Your task to perform on an android device: I should monitor my progress with the Idanim app to keep me inspired to meditate.
Image 0: 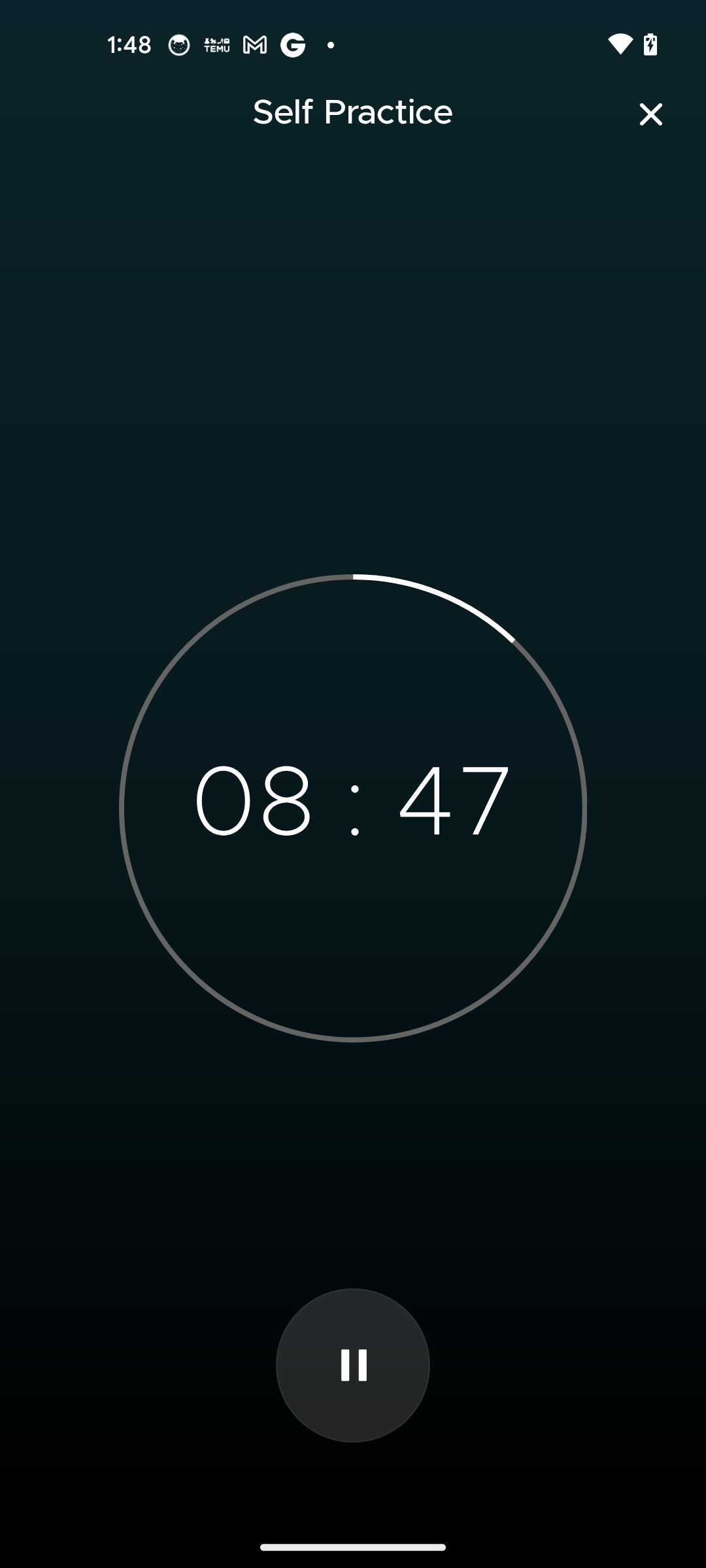
Click on the close button at the top right corner of the screen
Step 0: click (640, 114)
Image 1: 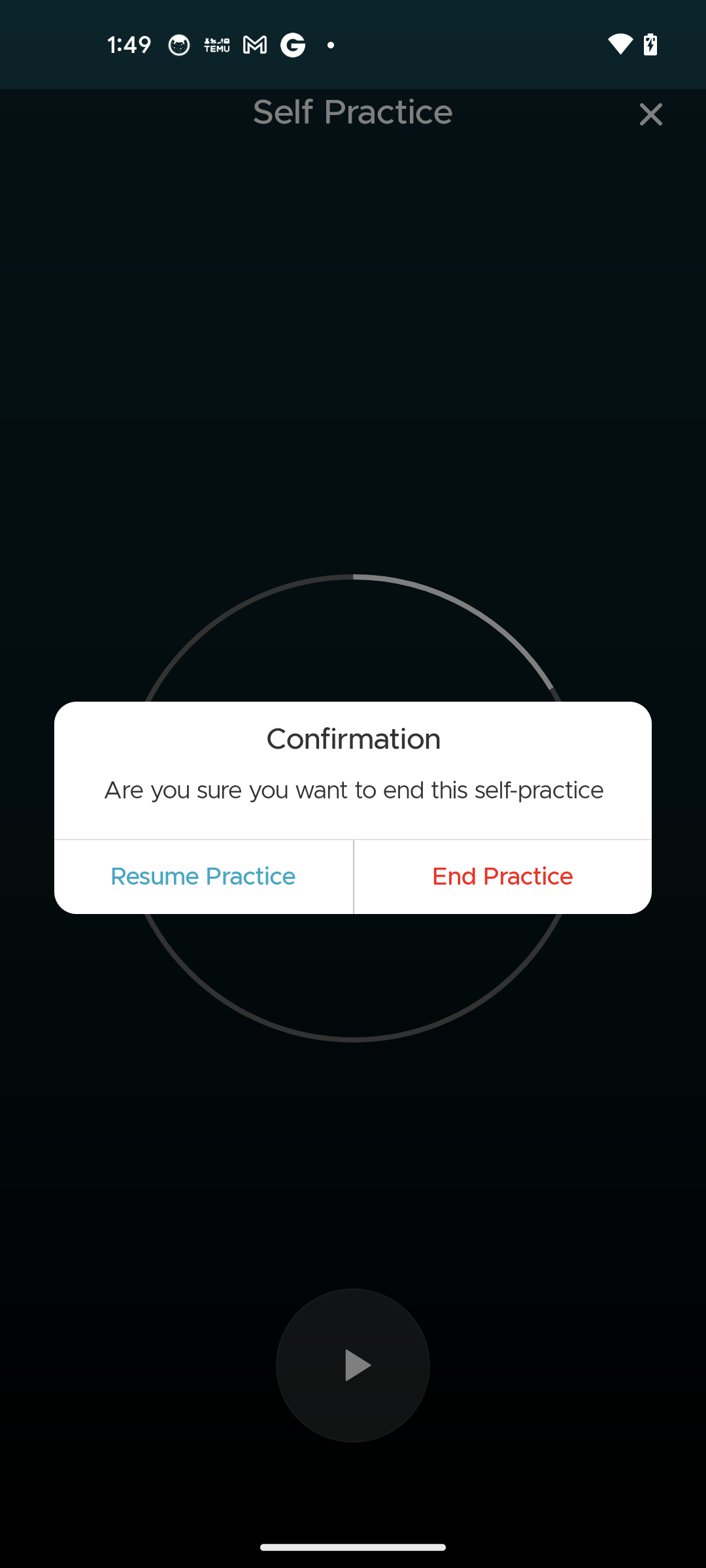
Click on the End Practice button
Step 1: click (503, 877)
Image 2: 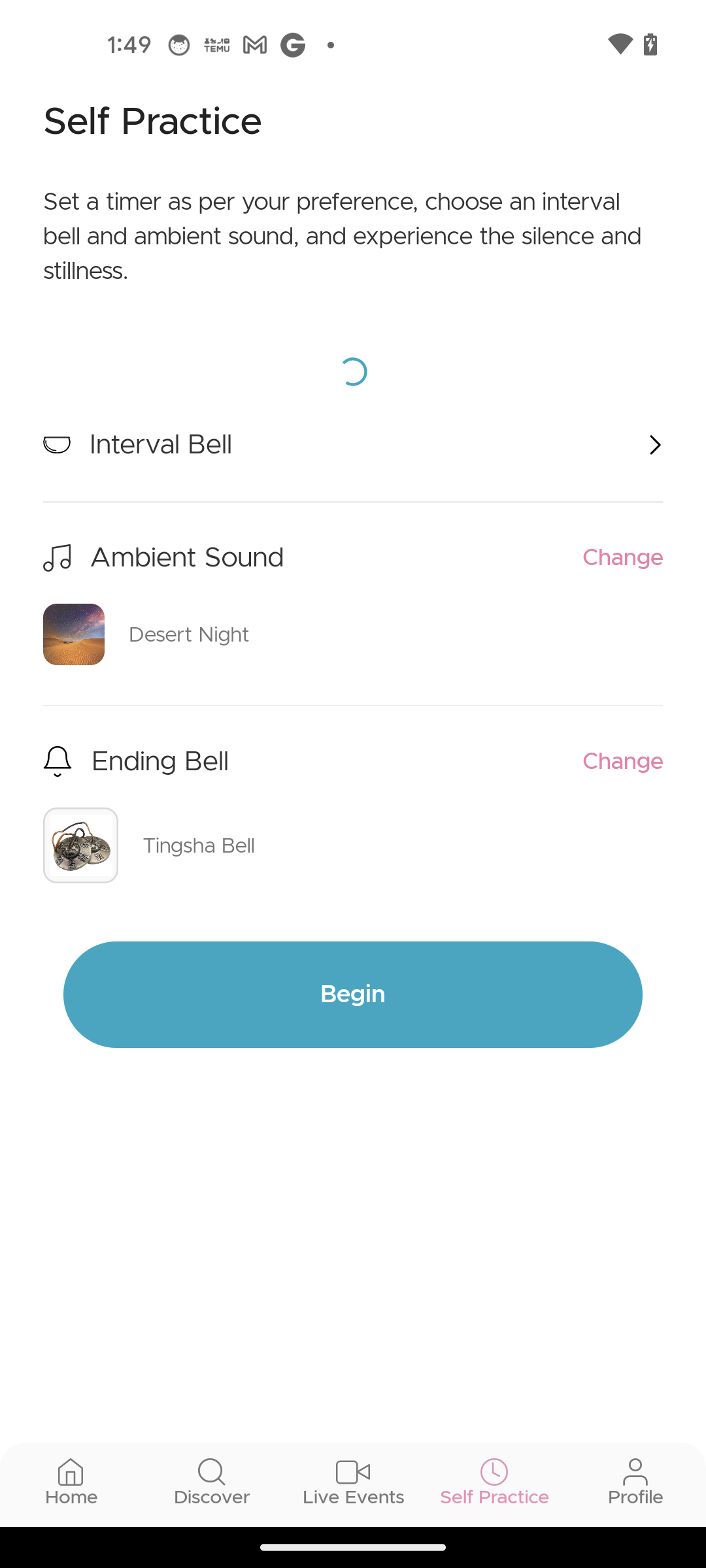
Go to the profile tab
Step 2: click (622, 1484)